Your task to perform on an android device: Compare the prices of Princess trendy boys top and bottom sets with other viewed Christmas dresses.
Image 0: 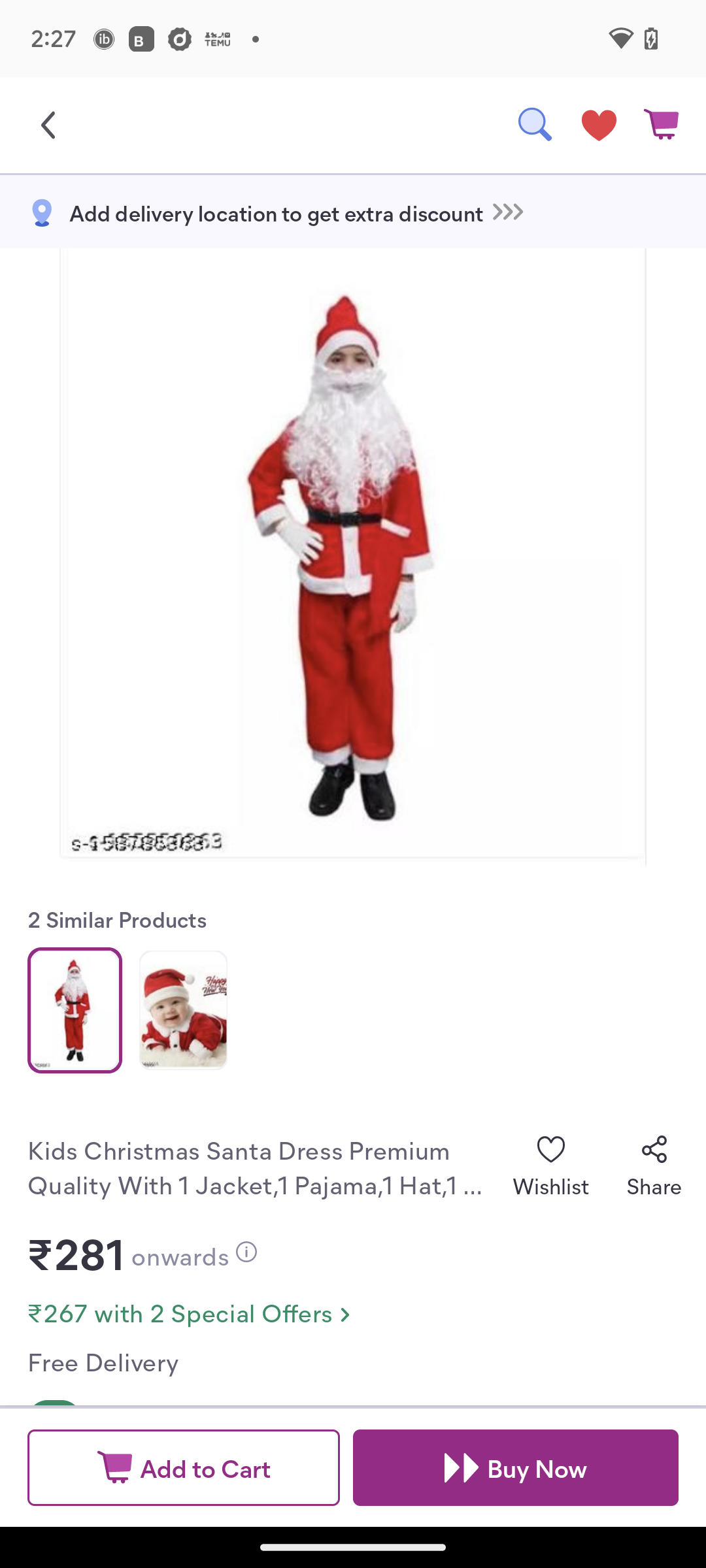
Scroll up
Step 0: scroll down
Image 1: 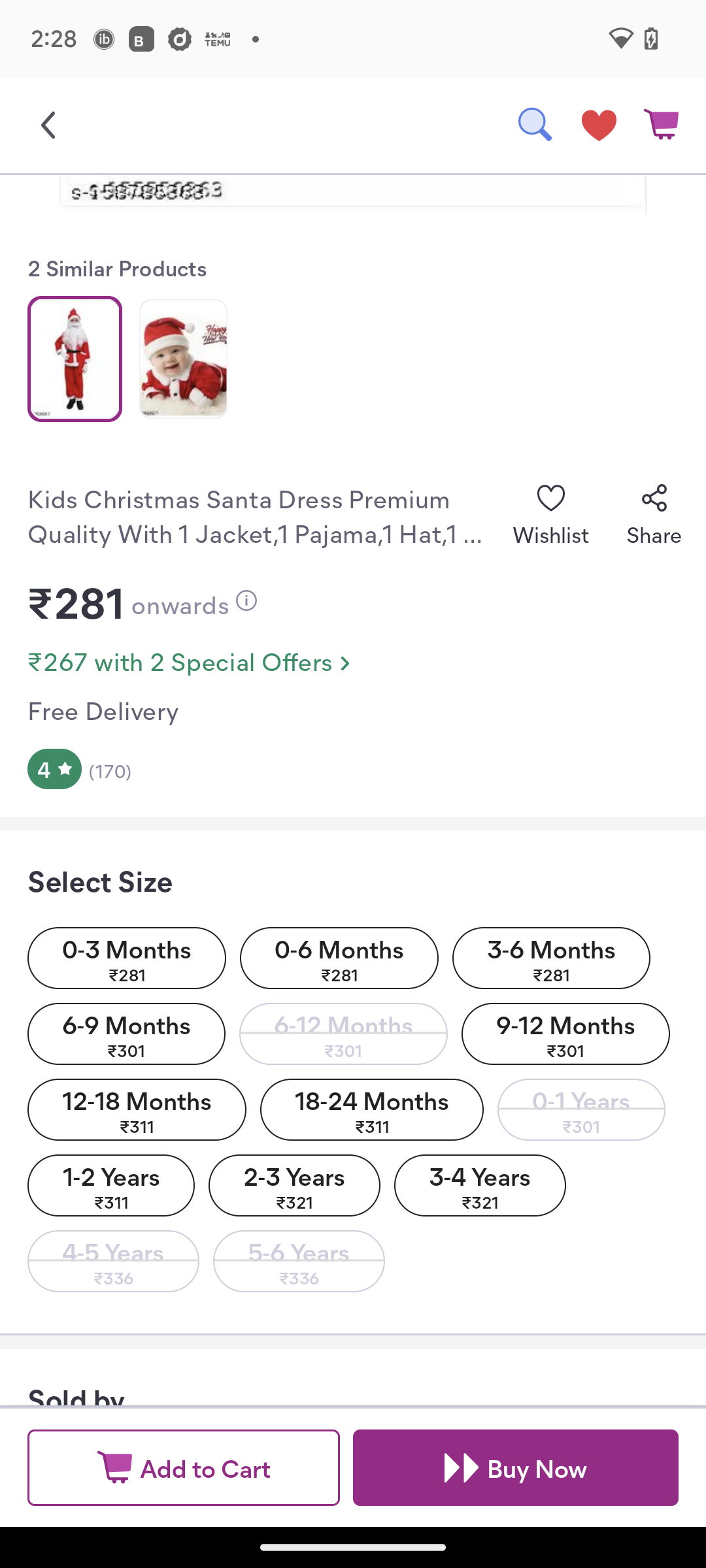
Scroll up
Step 1: scroll down
Image 2: 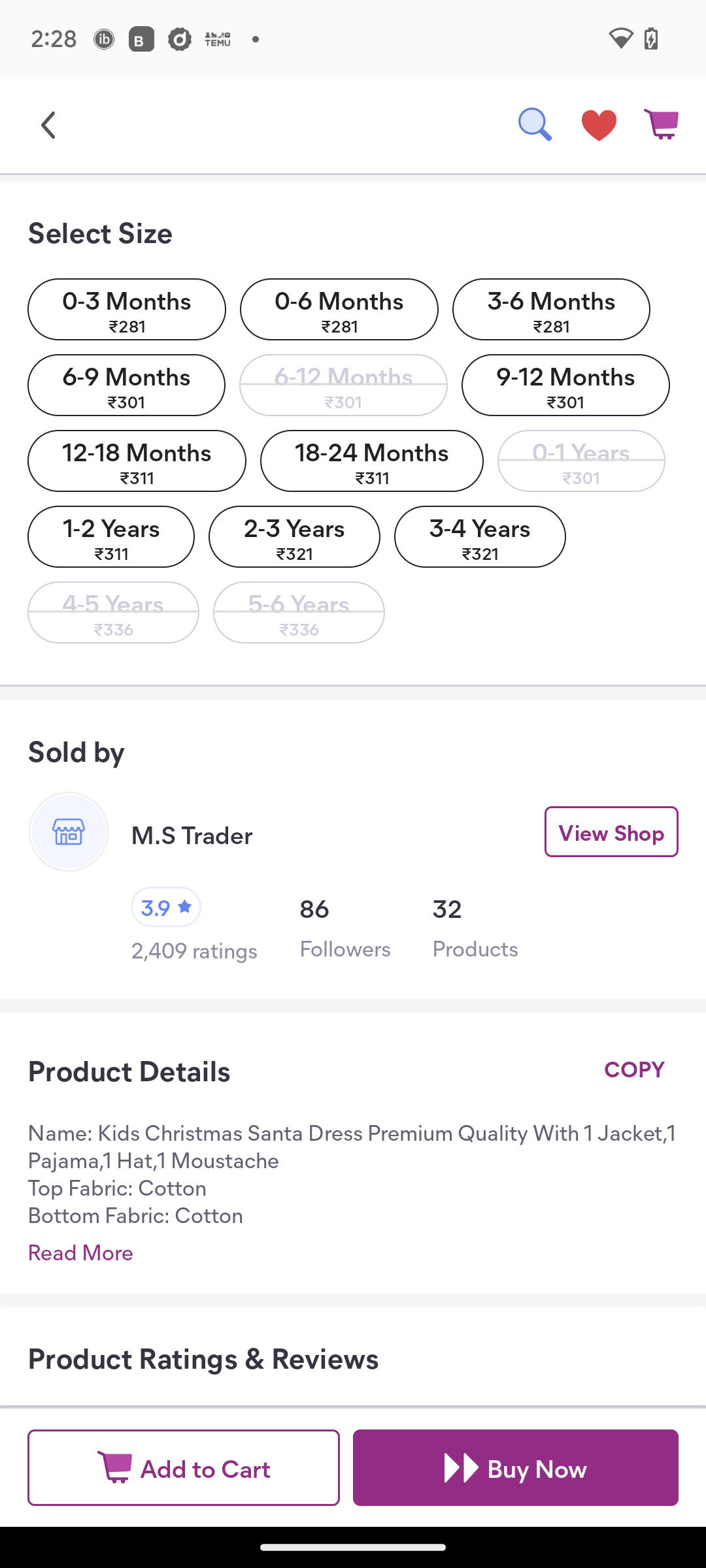
Scroll up
Step 2: scroll down
Image 3: 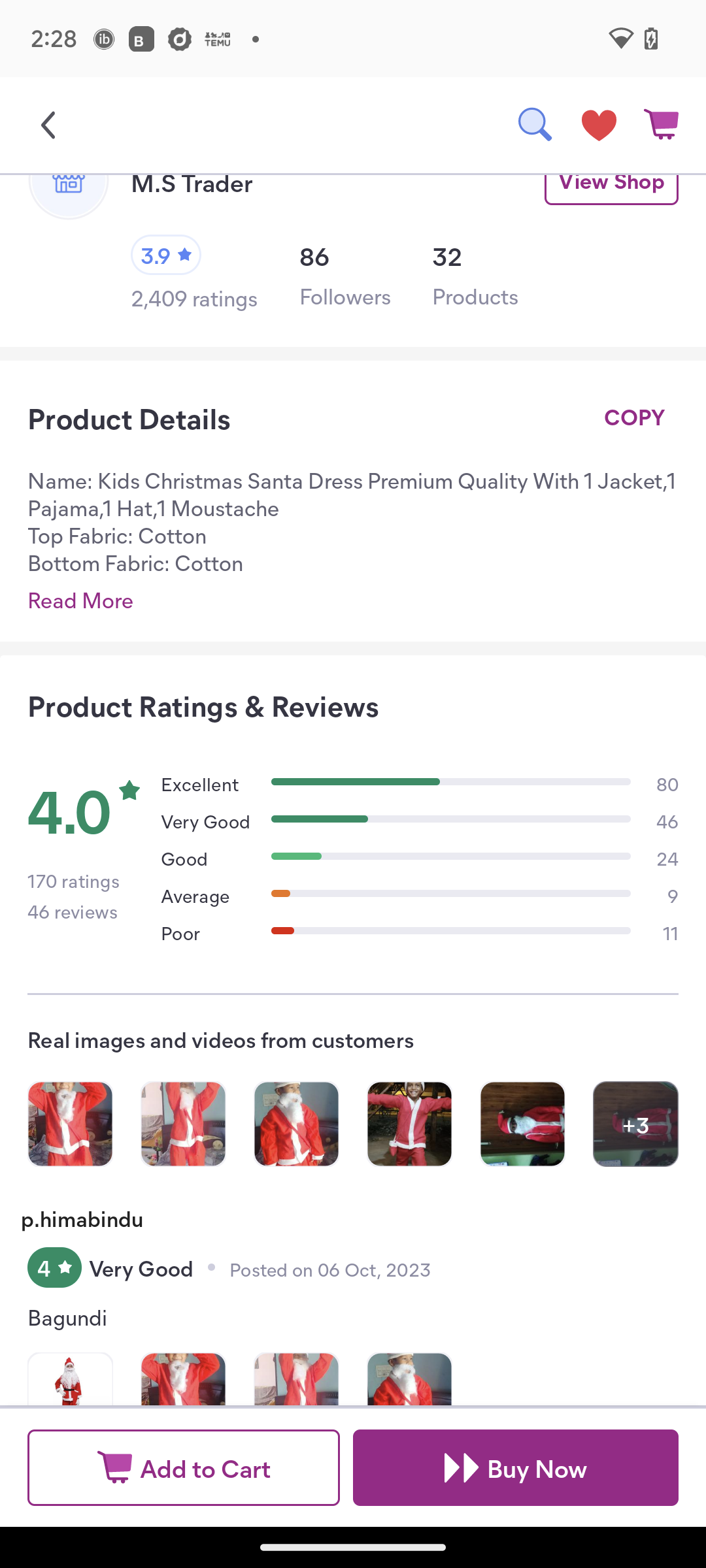
Scroll up
Step 3: scroll down
Image 4: 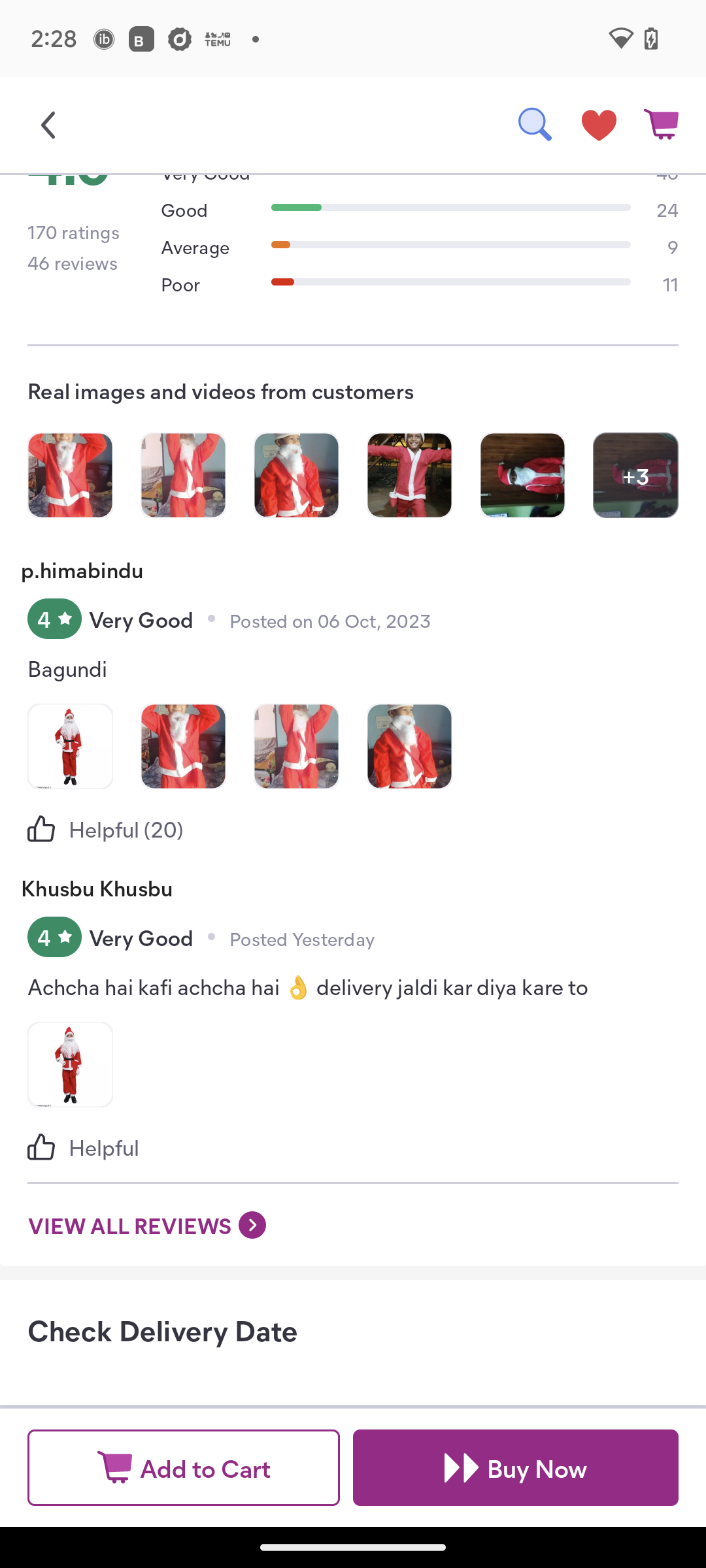
Scroll up
Step 4: scroll down
Image 5: 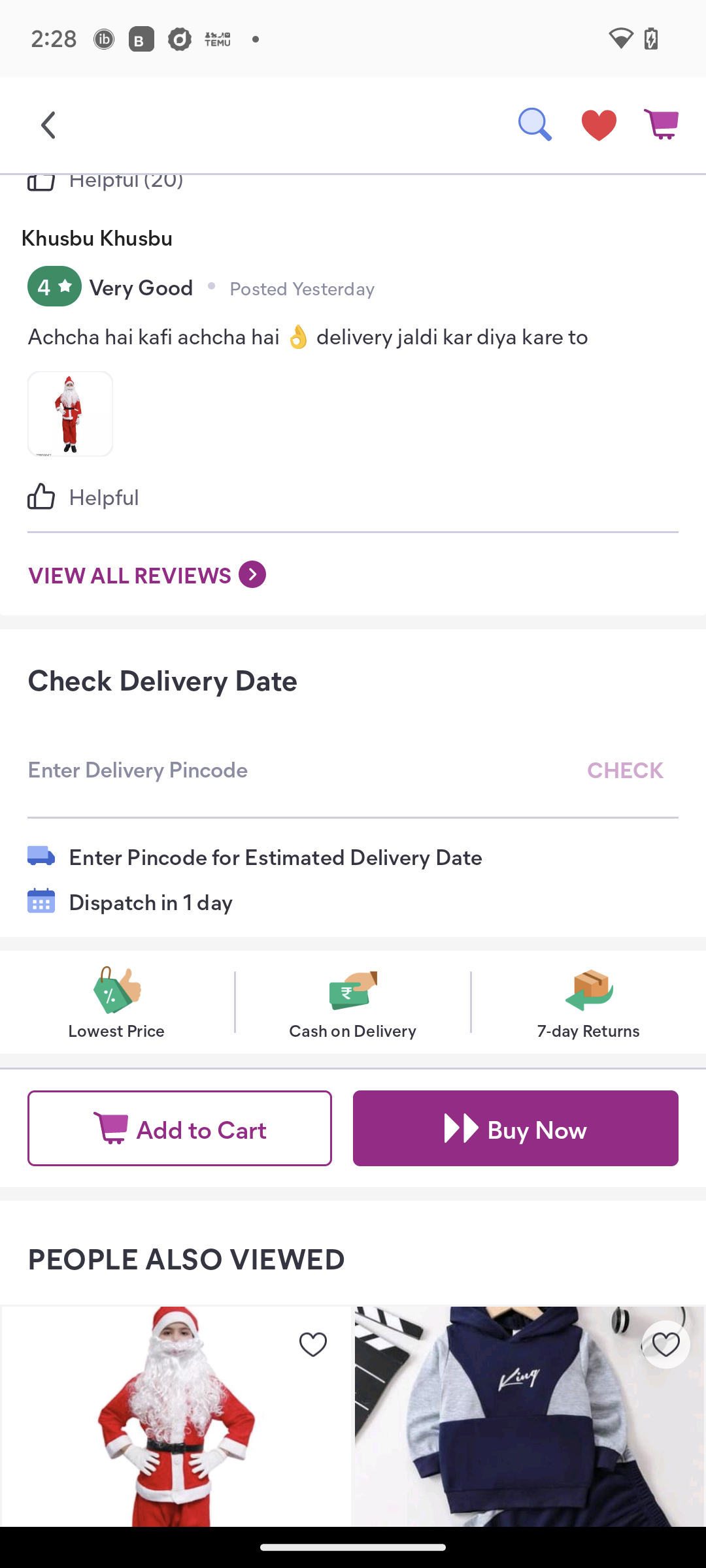
Scroll up
Step 5: scroll down
Image 6: 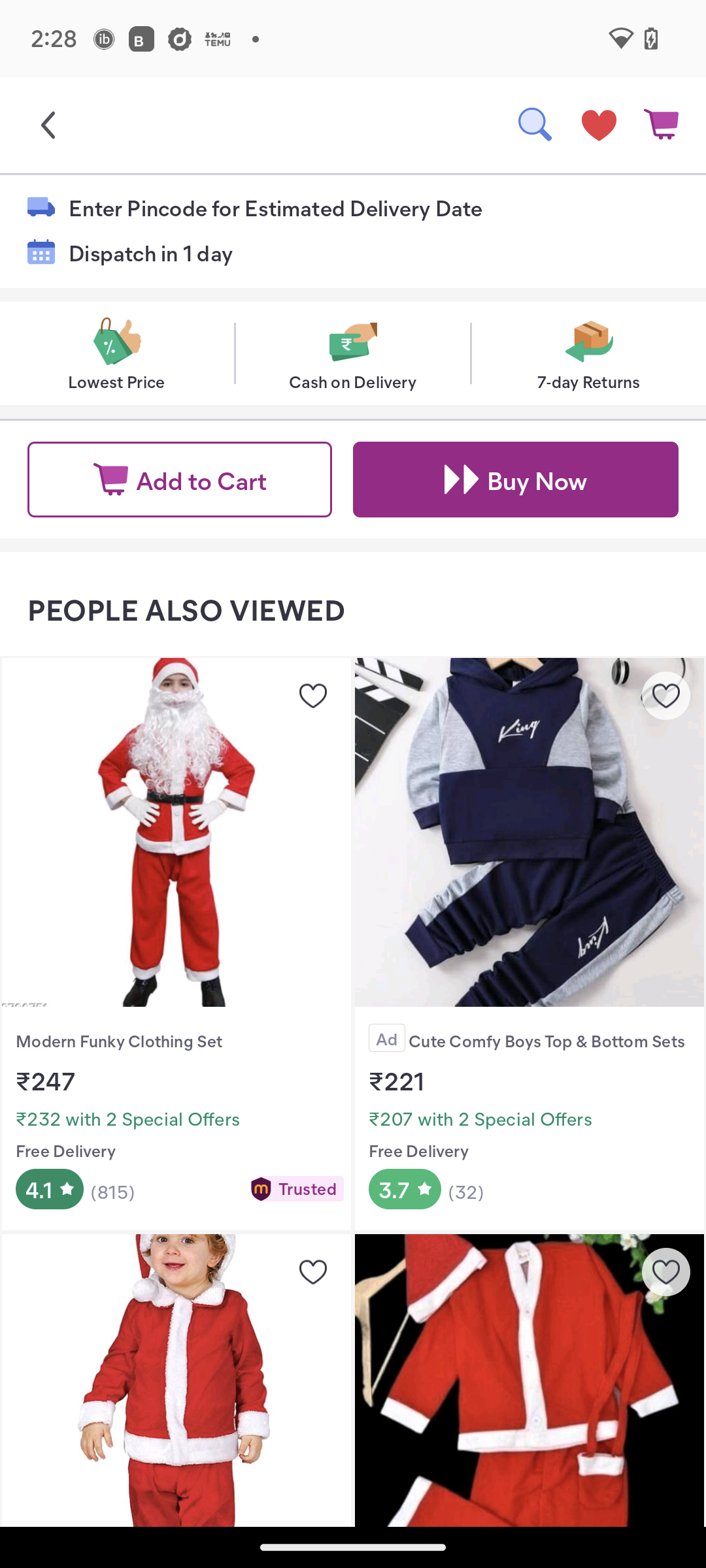
Scroll up
Step 6: scroll down